Your task to perform on an android device: The second product on the list appears to be suitable for me and to meet my usage requirements, so I'd like to add it to my wishlist.
Image 0: 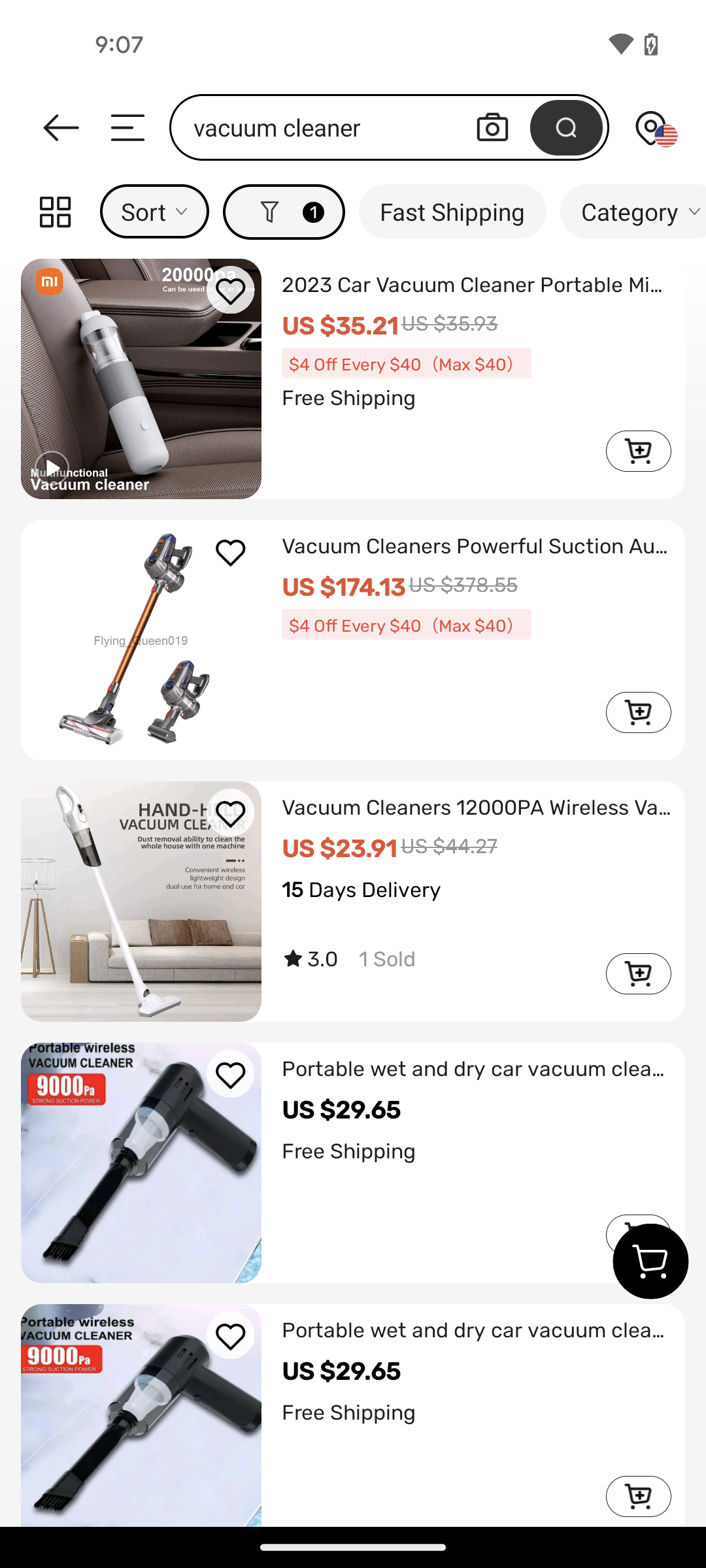
click on the second product from the list
Step 0: click (343, 587)
Image 1: 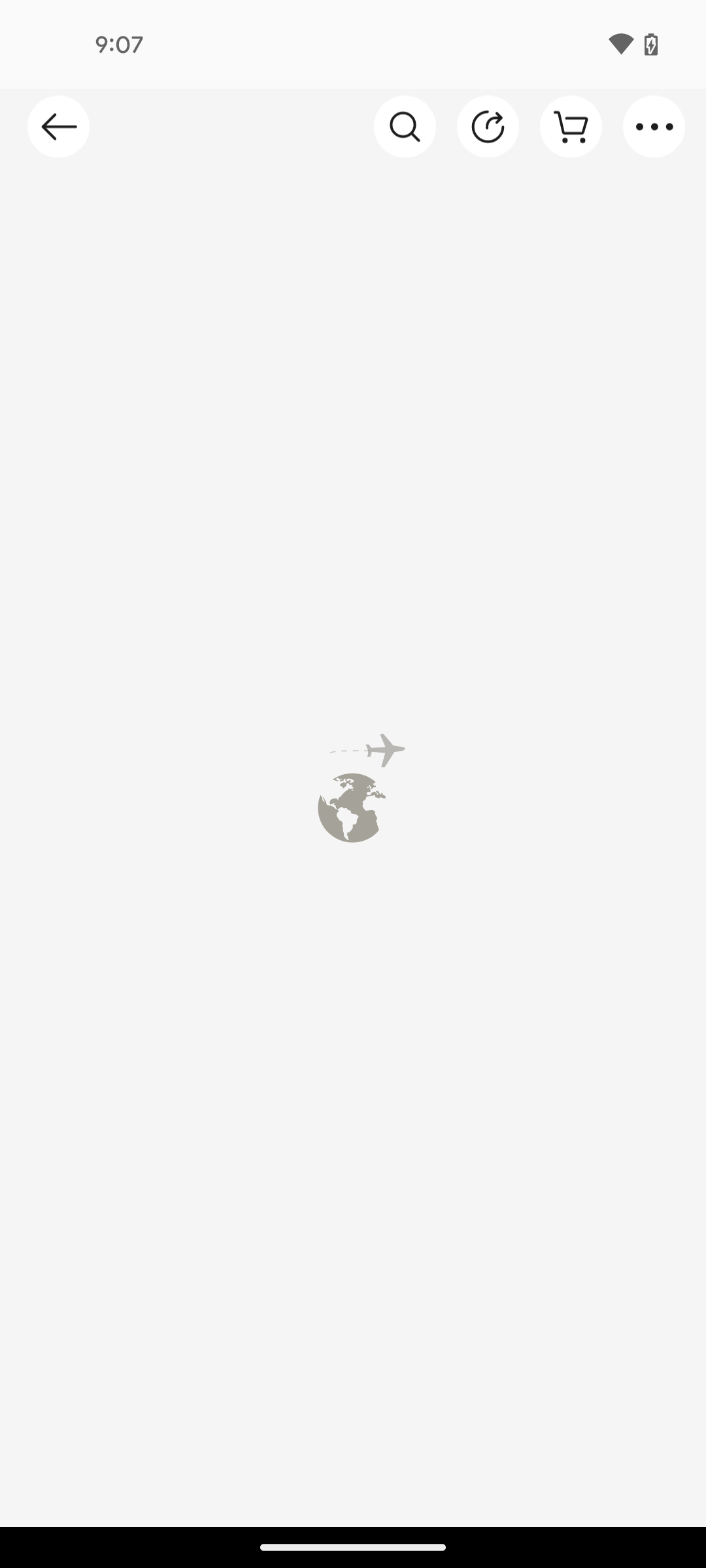
click on the second product from the list
Step 1: wait
Image 2: 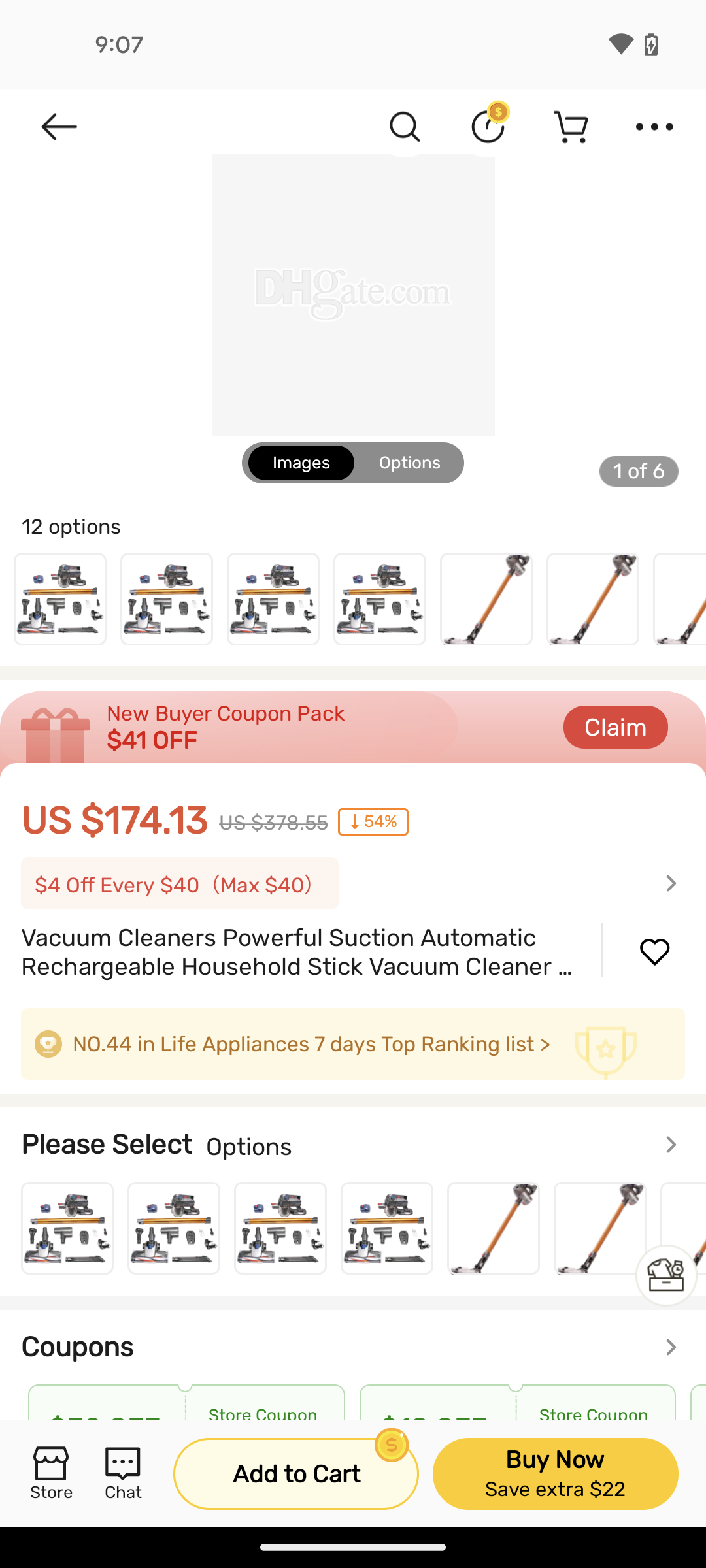
click on the heart icon to add this to wishlist
Step 2: click (648, 956)
Image 3: 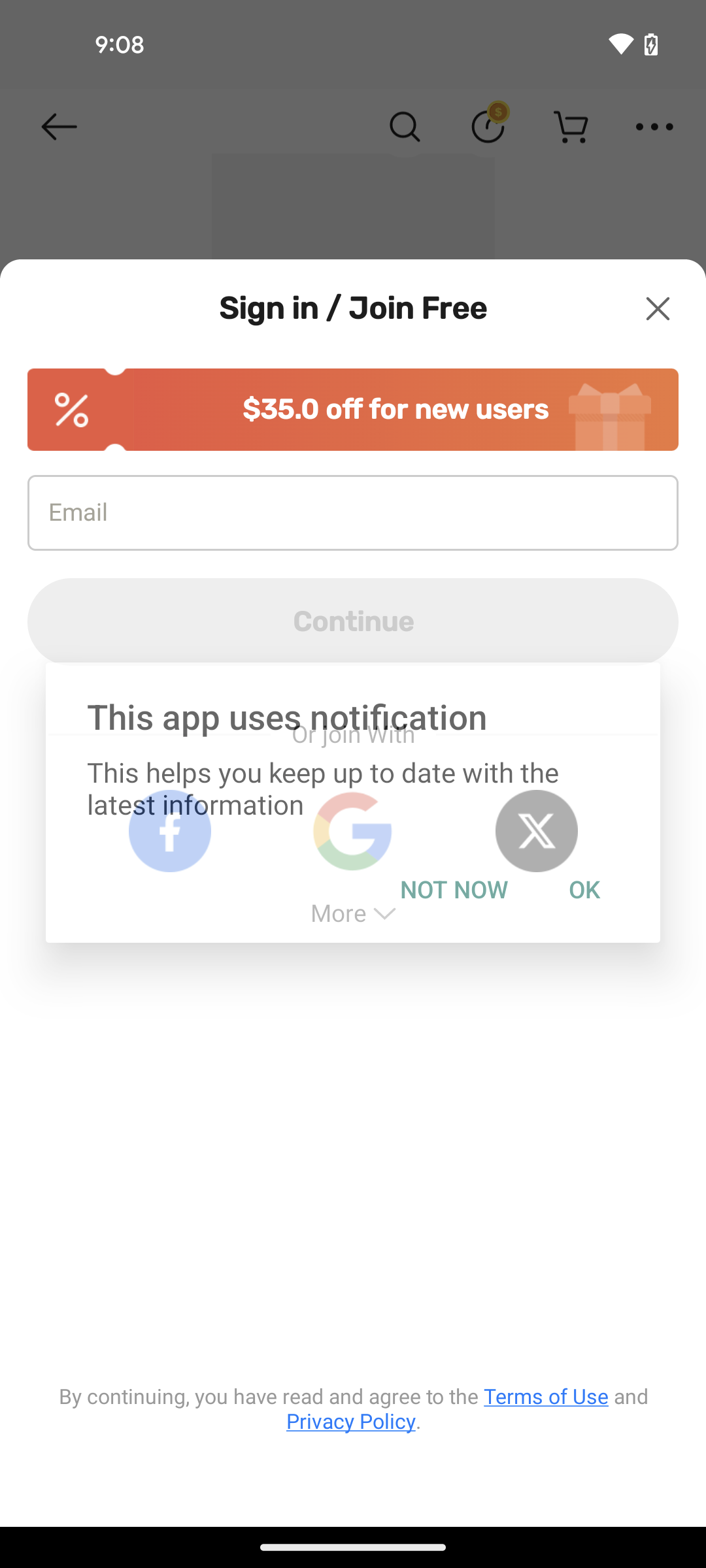
click on the heart icon to add this to wishlist
Step 3: wait